Your task to perform on an android device: Go to the SideChef settings and enable the push notification.
Image 0: 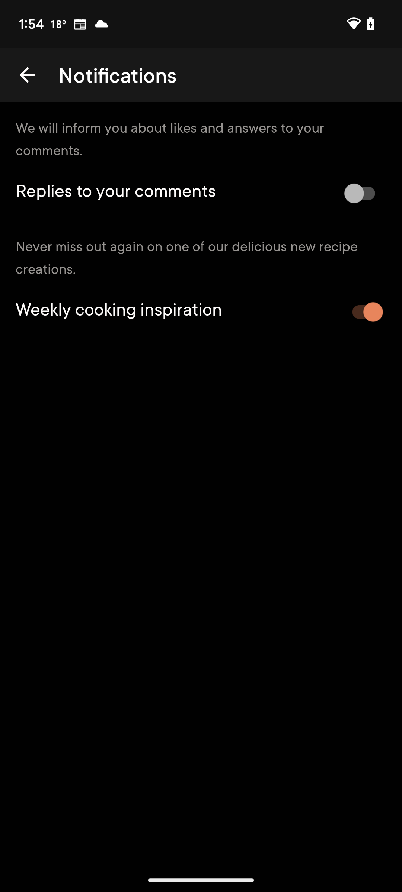
Open SideChef app
Step 0: open app "SideChef"
Image 1: 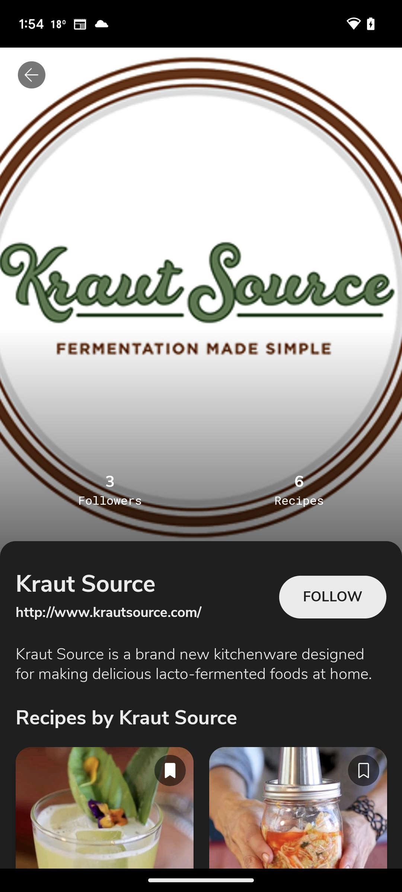
Go back to the previous screen
Step 1: press back button
Image 2: 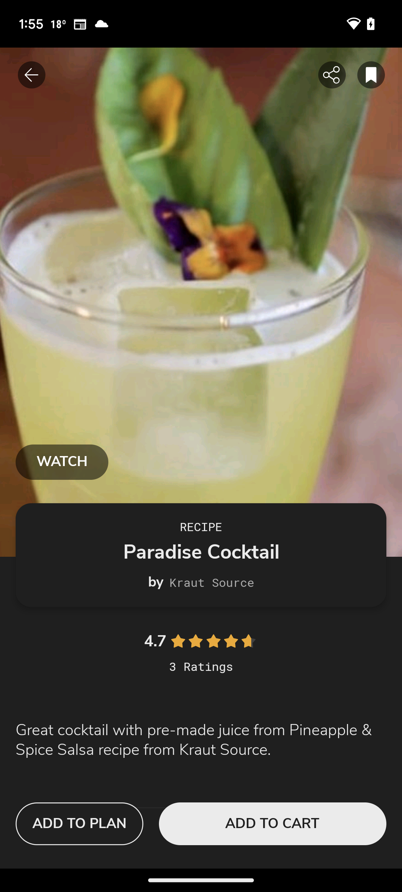
Go back to the previous screen
Step 2: press back button
Image 3: 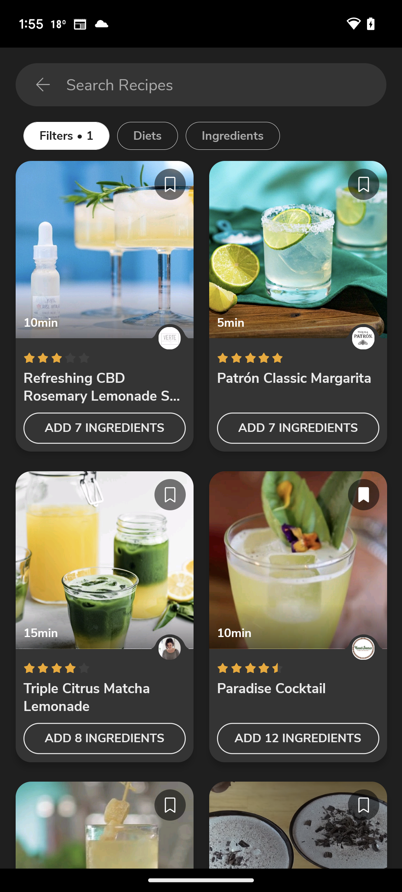
Go back to the previous screen
Step 3: press back button
Image 4: 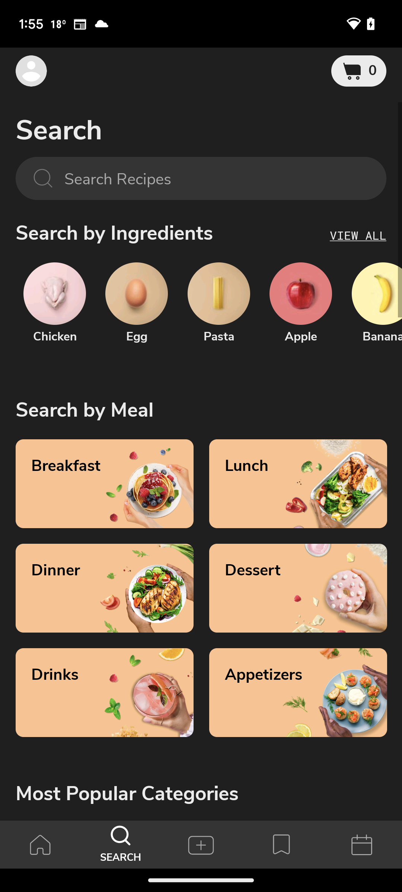
Click on the profile icon at the top left corner of the screen
Step 4: click (31, 71)
Image 5: 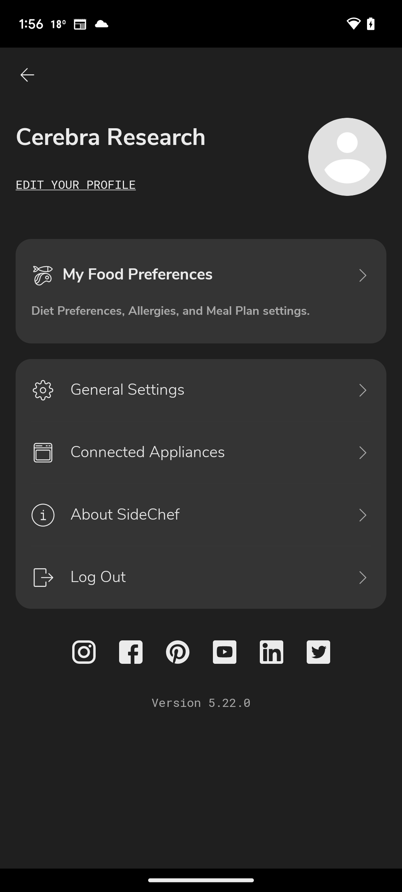
Click on the general settings
Step 5: click (205, 390)
Image 6: 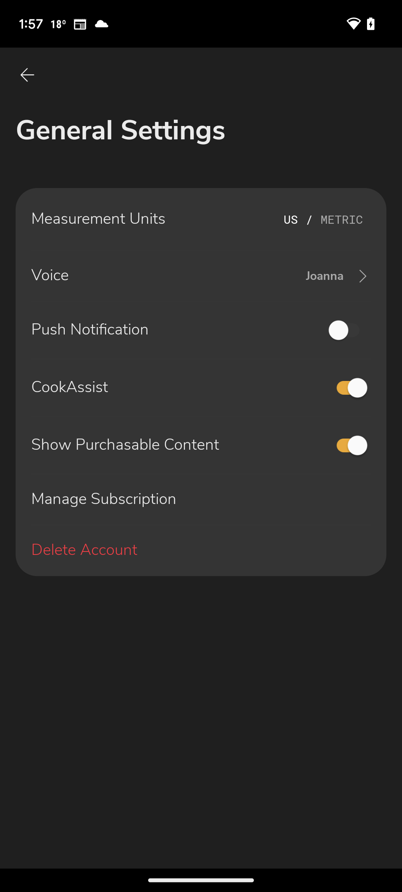
Enable the push notification
Step 6: click (348, 330)